Your task to perform on an android device: Share the new car file with my personal email address.
Image 1: 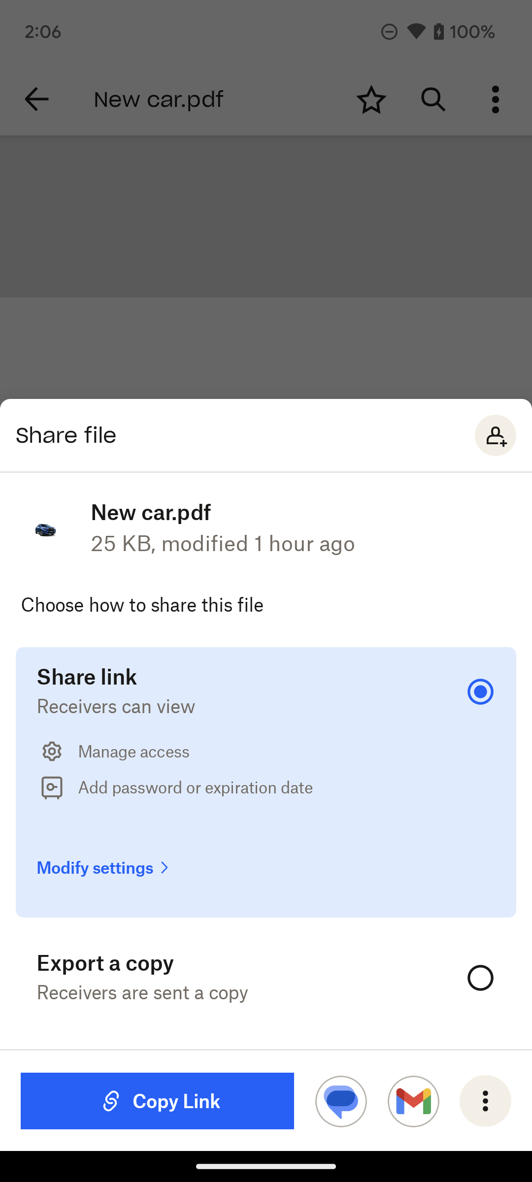
Click on the Gmail icon on the screen.
Step 1: click (413, 1101)
Image 2: 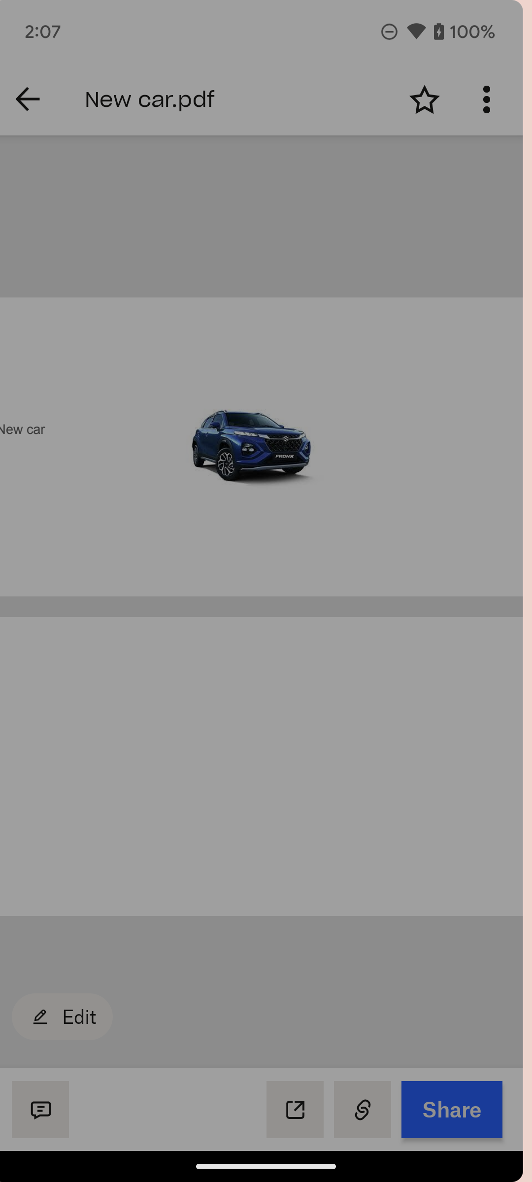
Click on the Gmail icon on the screen.
Step 2: wait
Image 3: 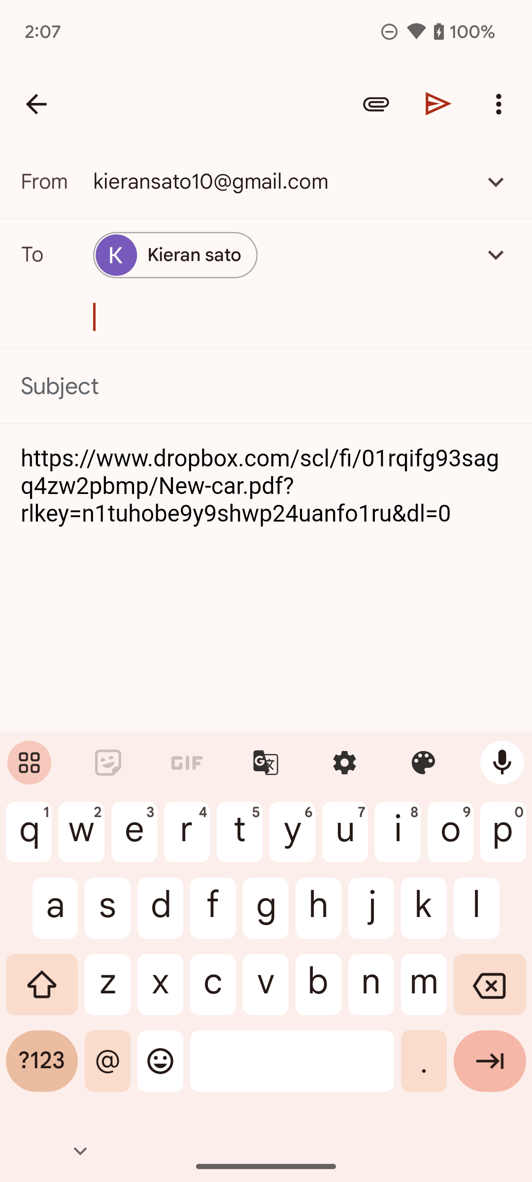
Click on the send icon on the screen.
Step 3: click (438, 104)